Your task to perform on an android device: Open the World Clock Smart Alarm app and delete the 9:15 AM alarm.
Image 0: 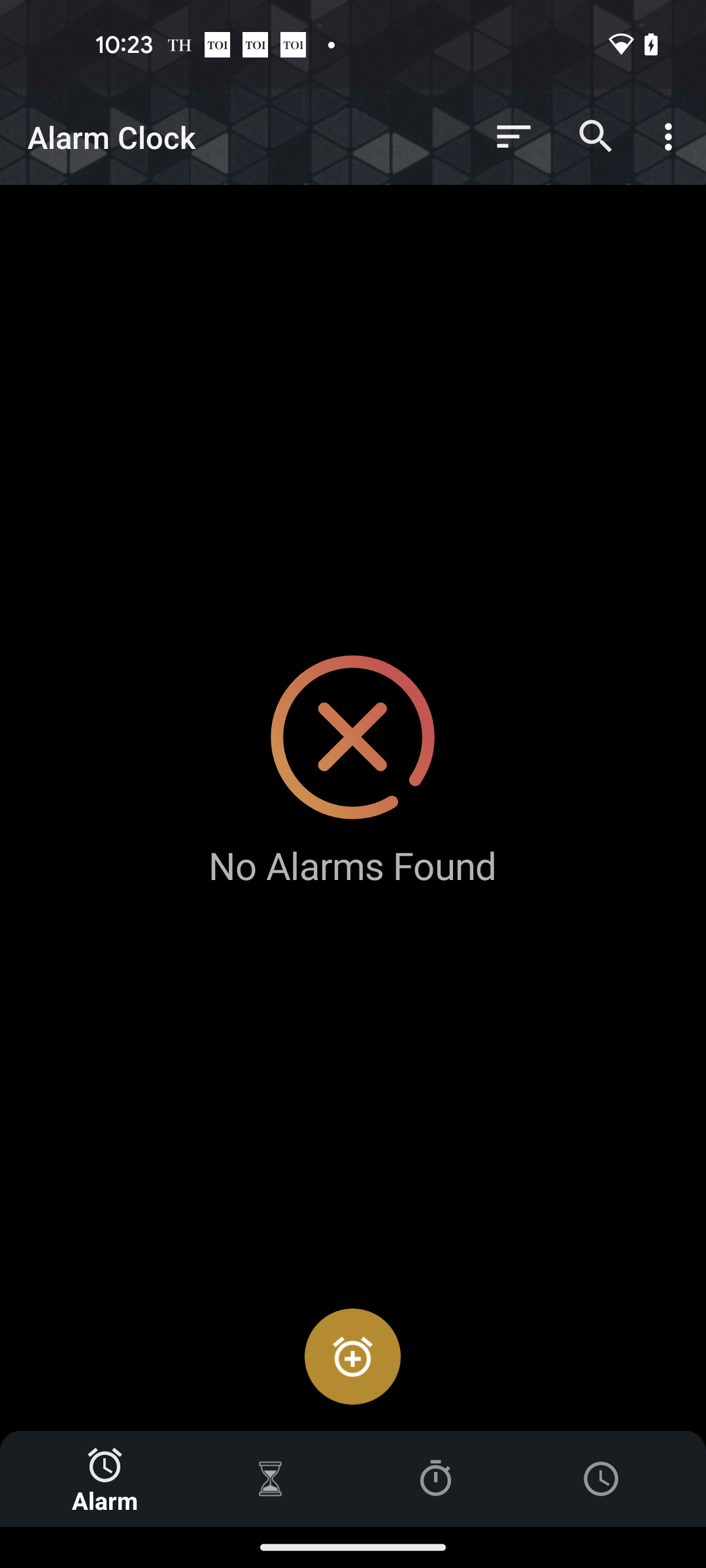
Open the World Clock Smart Alarm app
Step 0: open app "World Clock Smart Alarm"
Image 1: 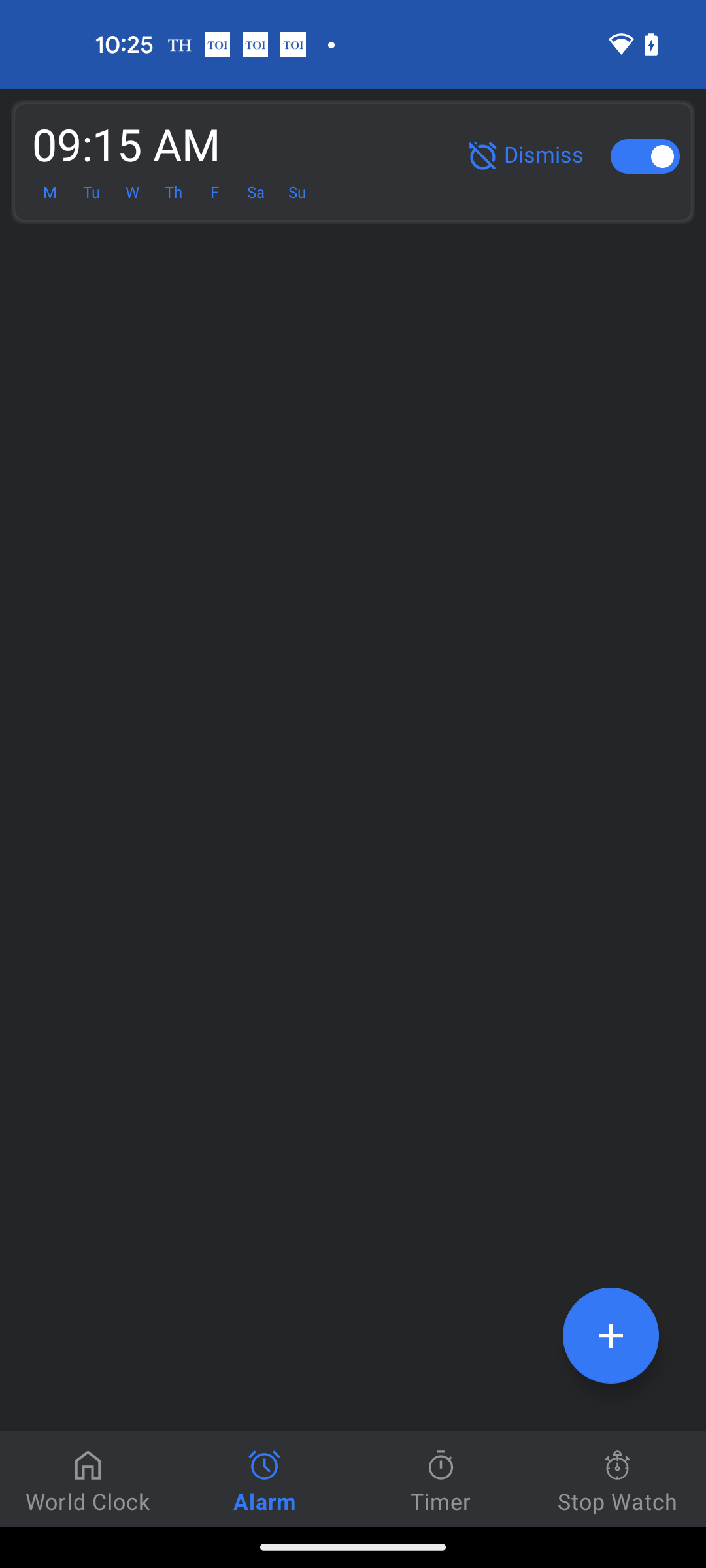
Click on the 9:15 AM alarm
Step 1: click (126, 144)